Your task to perform on an android device: Open the Mappls MapmyIndia app and check the review of the Aravali Biodiversity Park
Image 0: 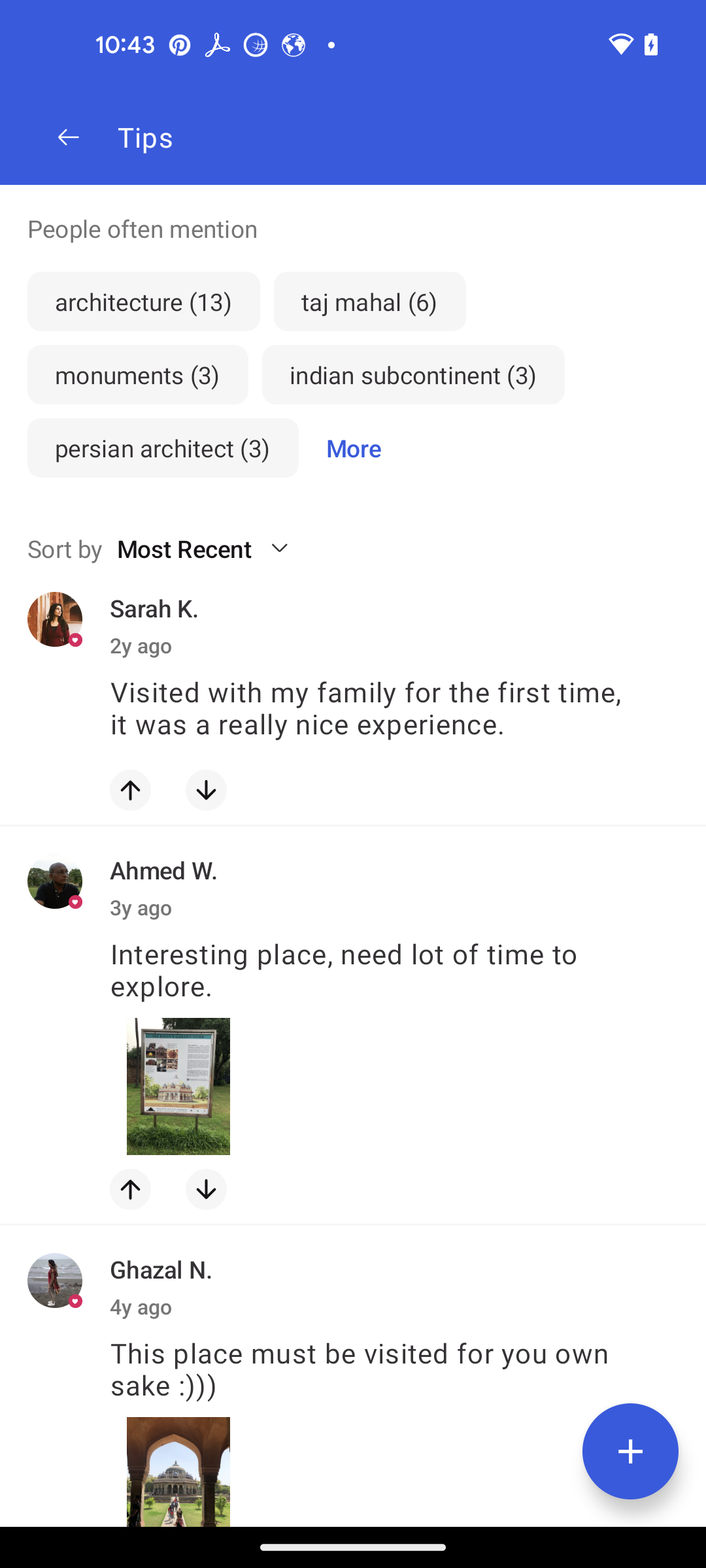
Open the Mappls MapmyIndia app
Step 0: open app "Mappls MapmyIndia"
Image 1: 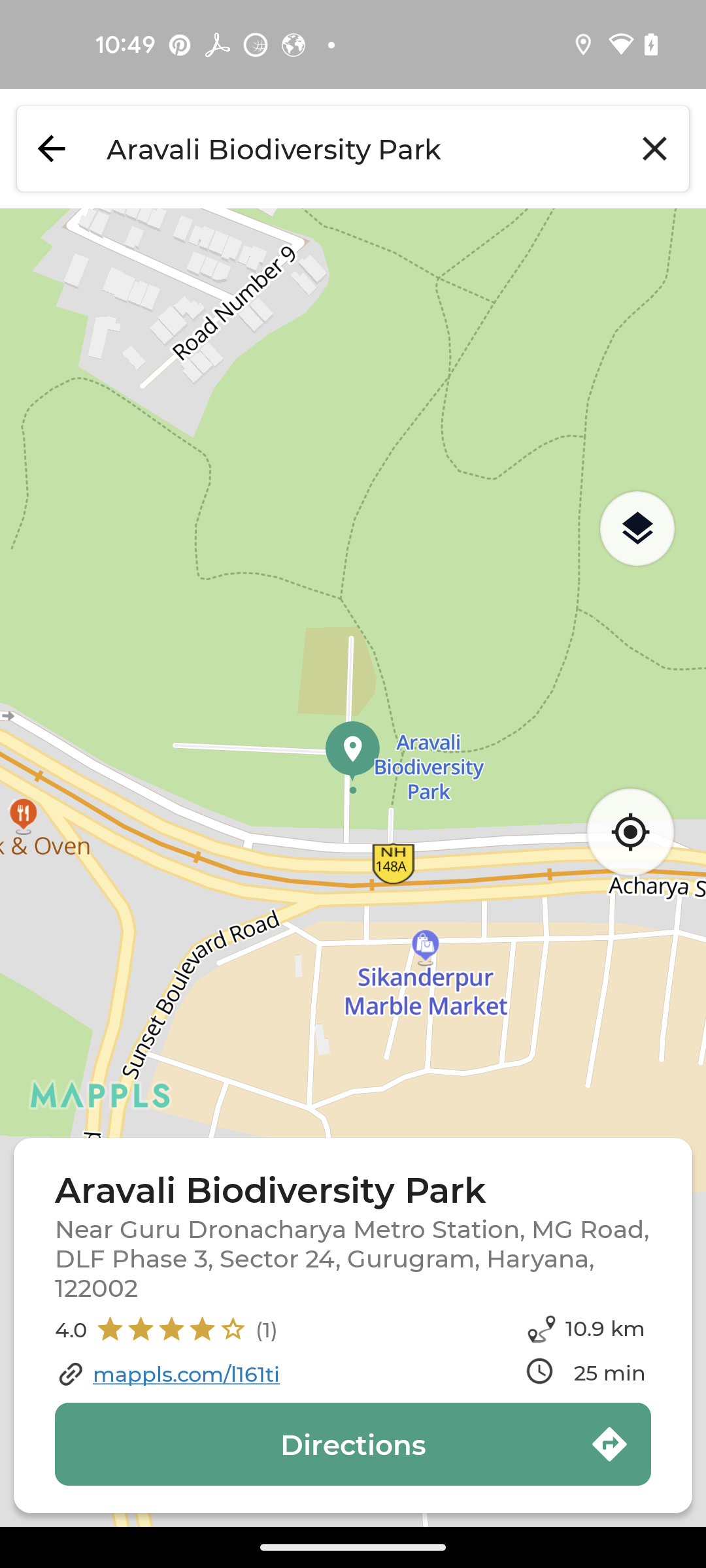
click on Aravali biodiversity park
Step 1: click (347, 1188)
Image 2: 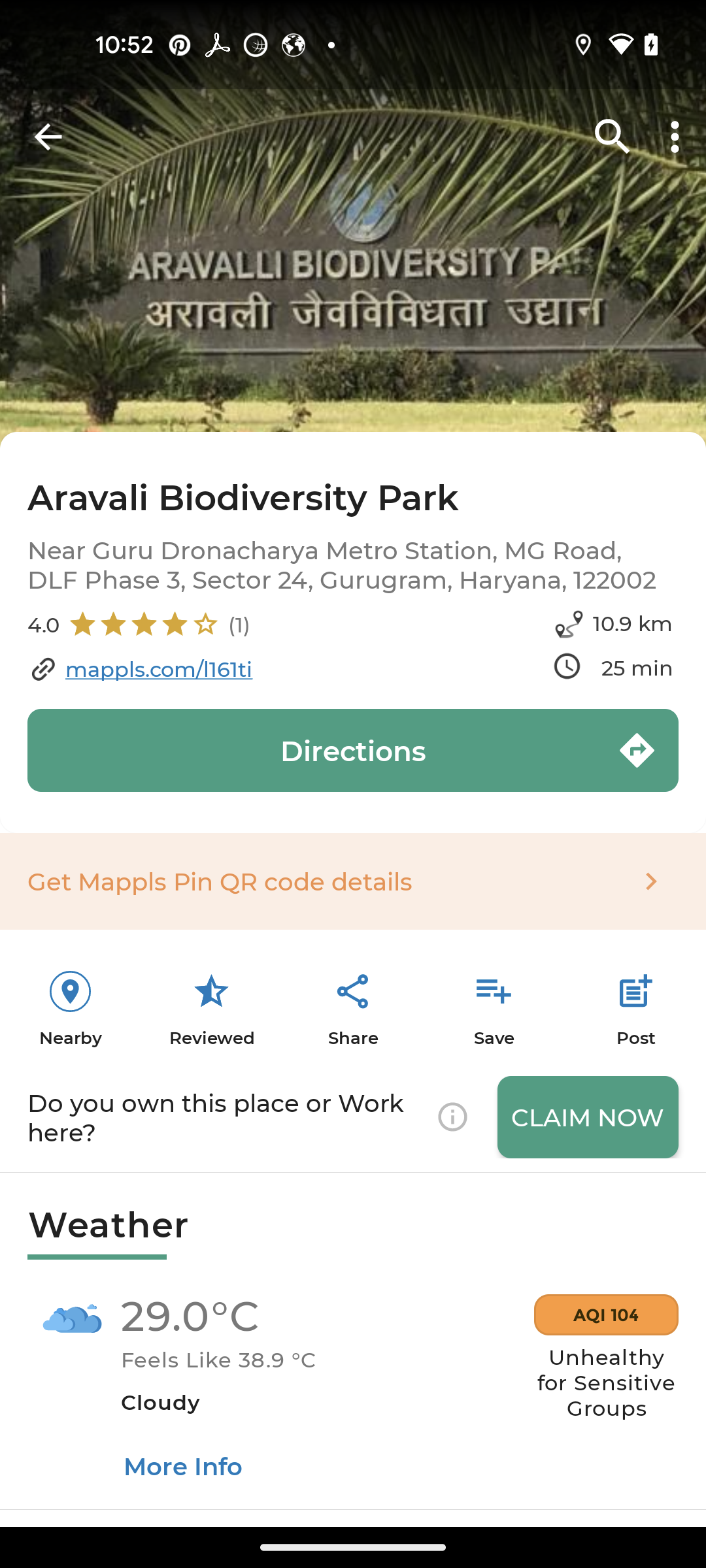
swipe up for review
Step 2: scroll down
Image 3: 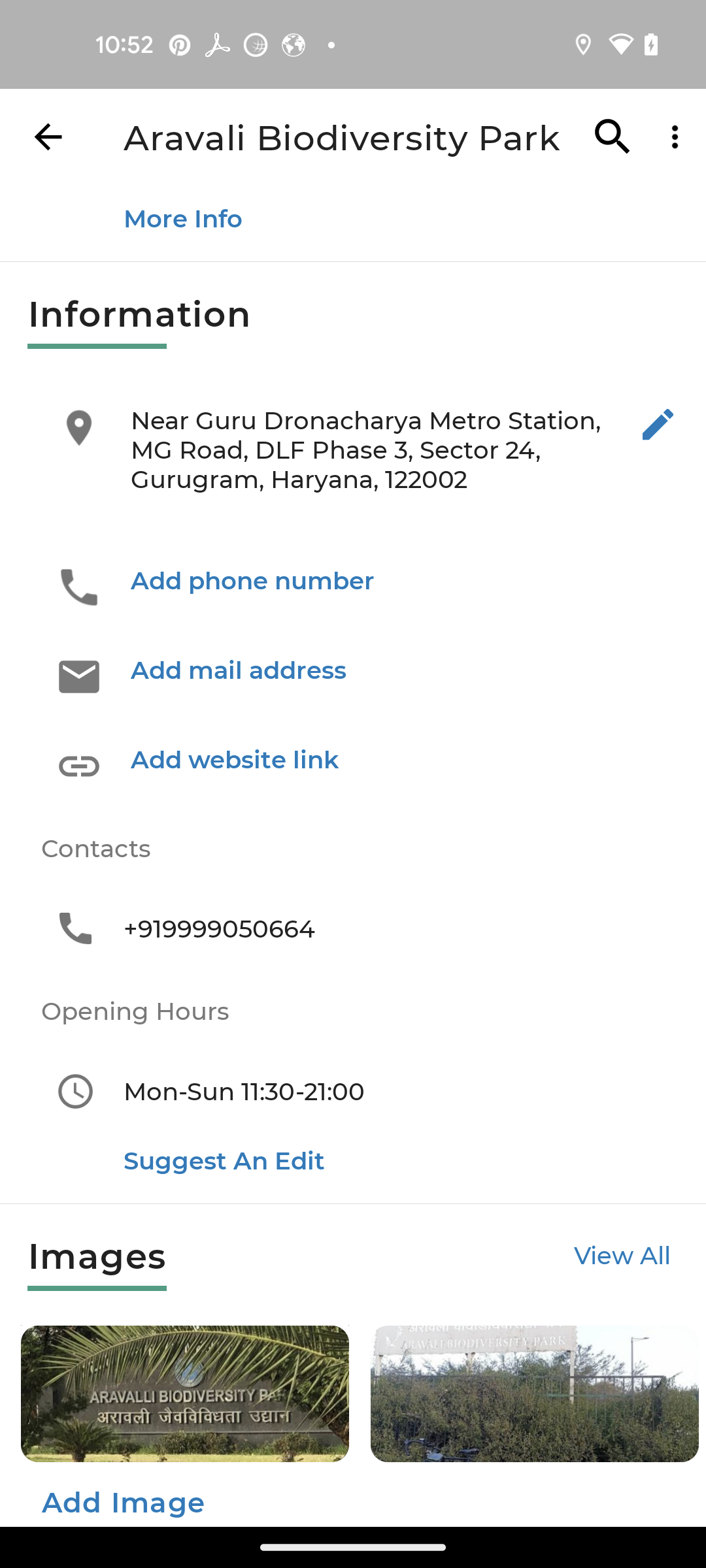
swipe up for review
Step 3: scroll down
Image 4: 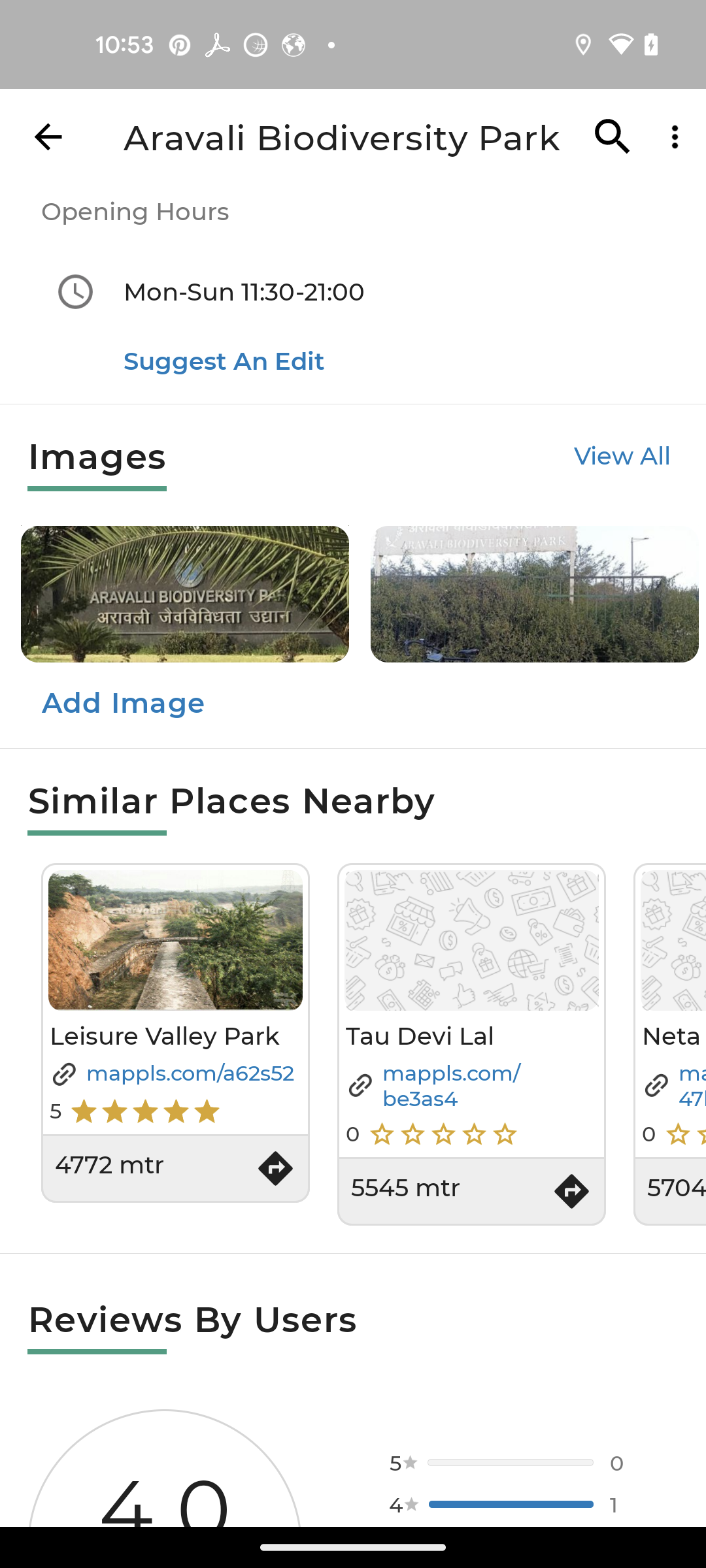
swipe up for review
Step 4: scroll down